Your task to perform on an android device: Mark the task labeled leave work at 5 p.m. as completed on the Taskito app.
Image 0: 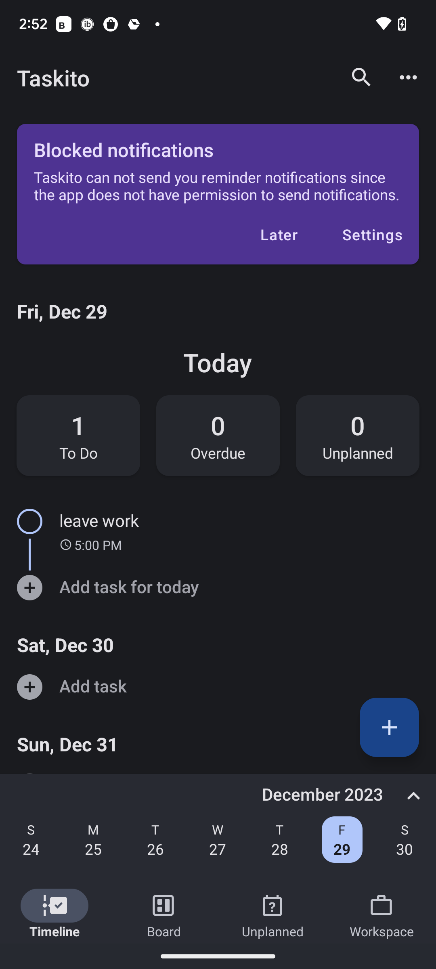
Click on the circle icon in the middle left of the screen.
Step 0: click (23, 518)